Your task to perform on an android device: Search for the cutaway collar shirts in the filter section on the Shopsy app.
Image 0: 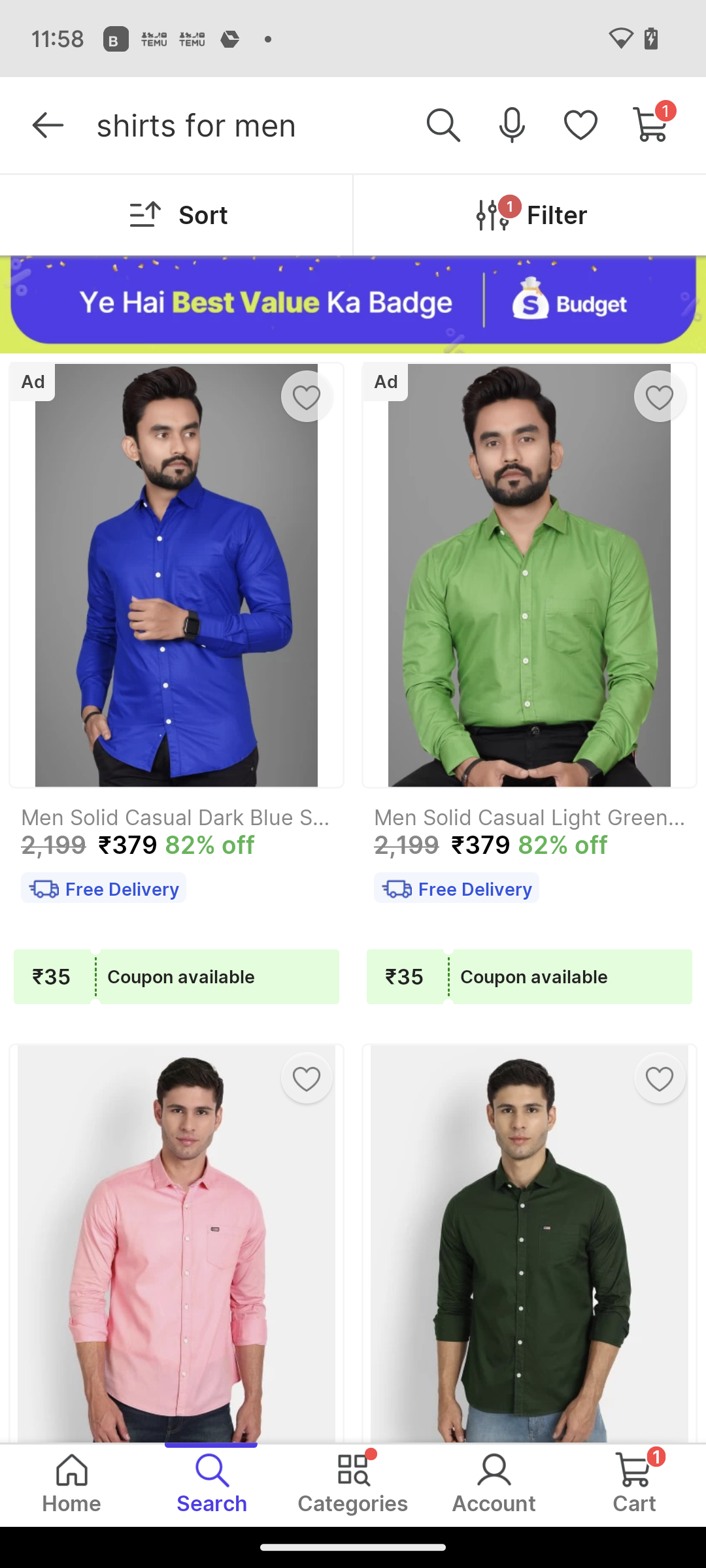
Click on the filter option at the top right of the screen.
Step 0: click (552, 237)
Image 1: 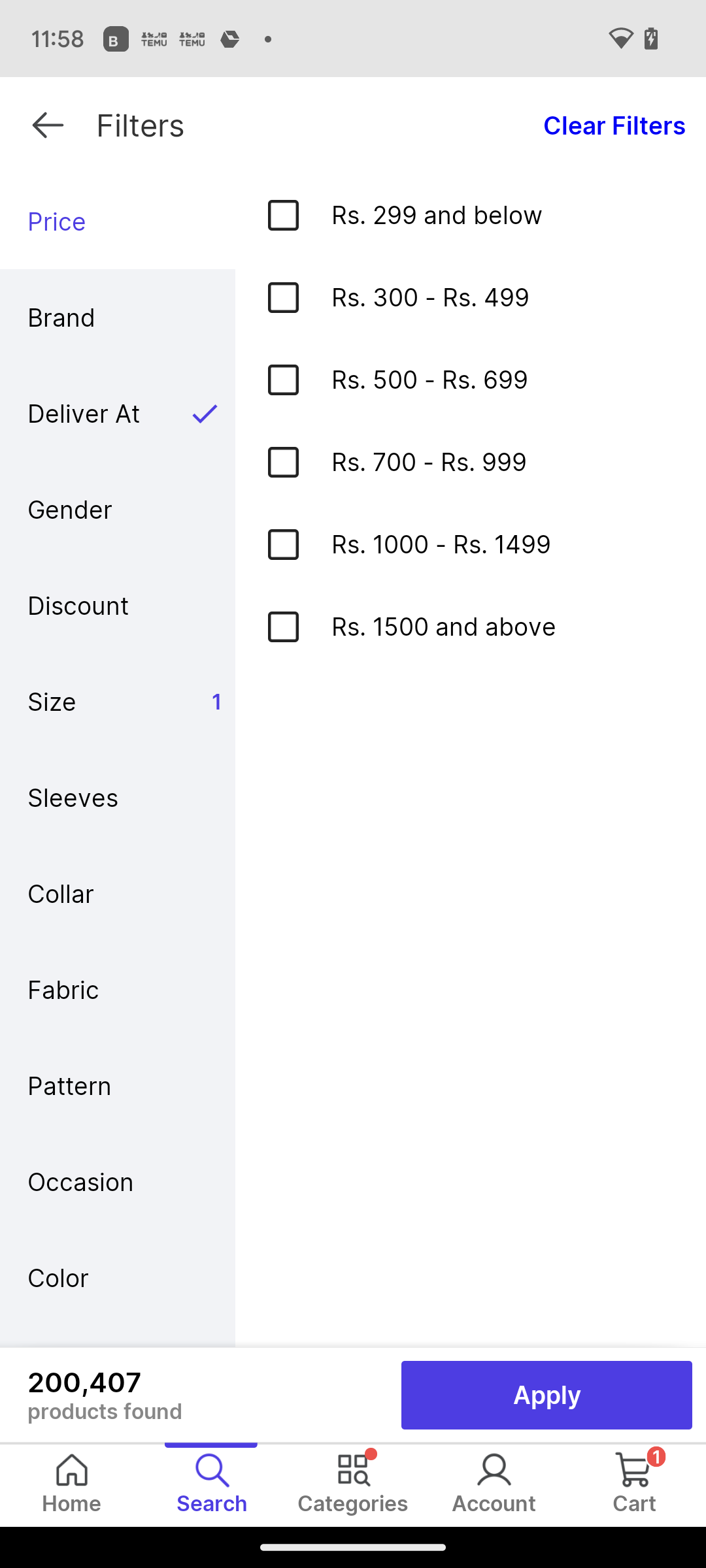
Click on Collar on the left side of the screen.
Step 1: click (117, 893)
Image 2: 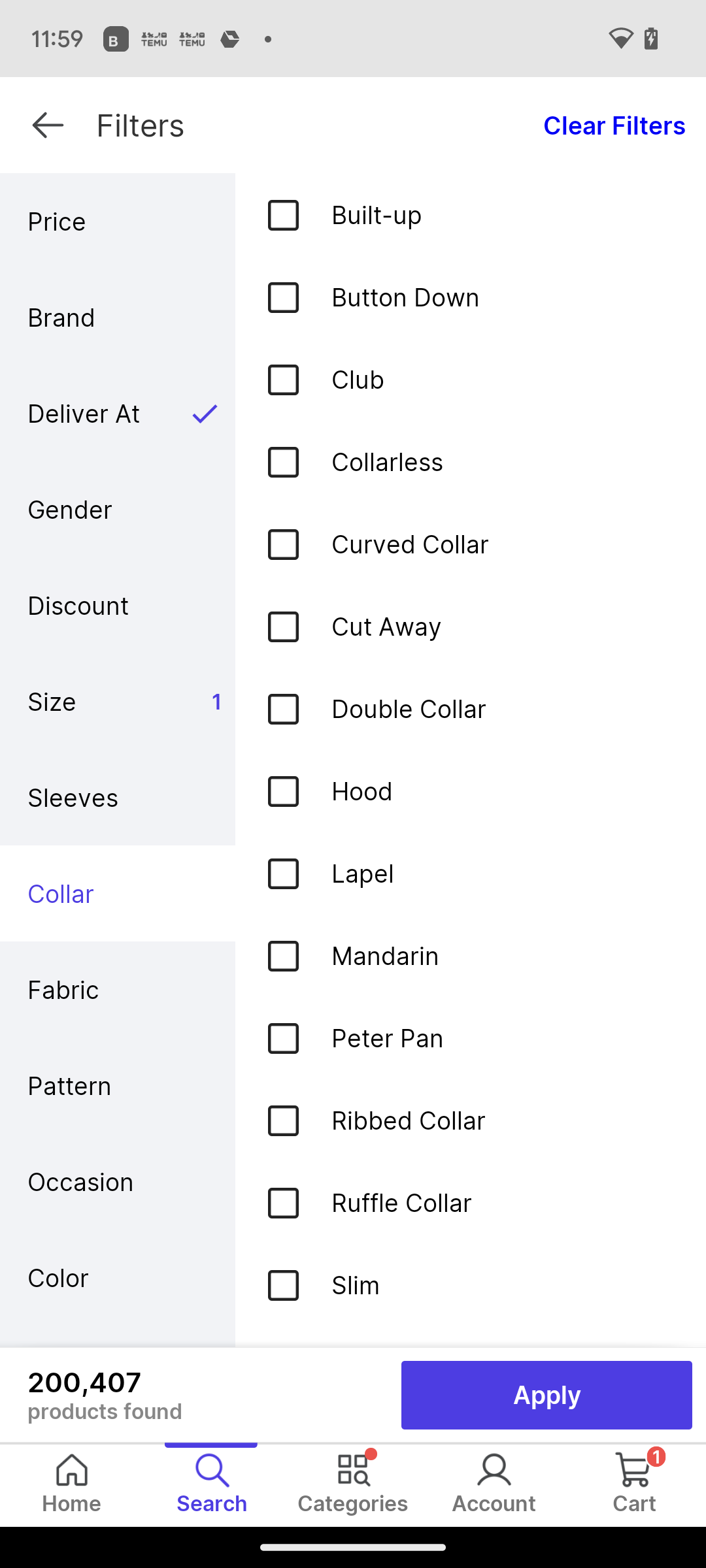
Click on CutAway in the middle of the screen.
Step 2: click (502, 626)
Image 3: 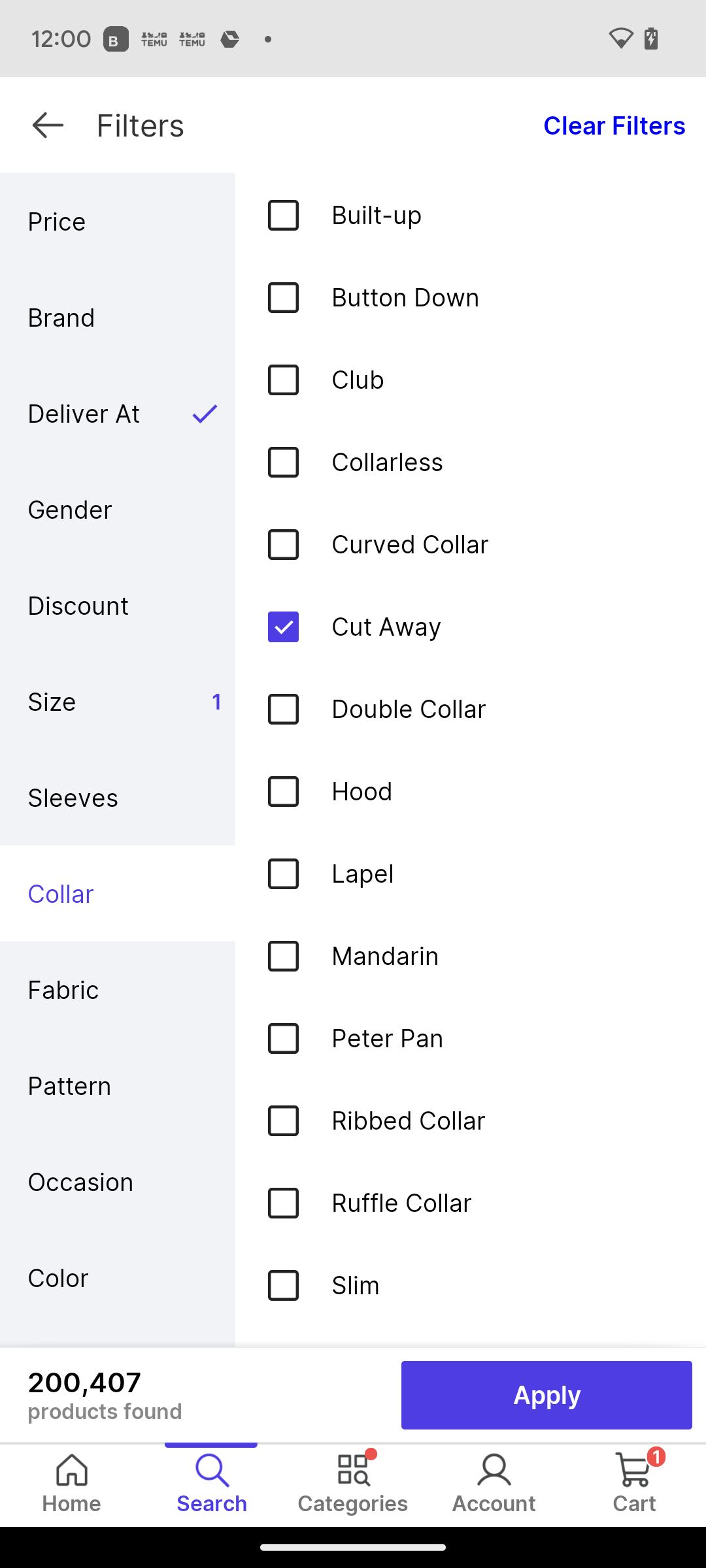
Click on Apply option at the bottom right of the screen.
Step 3: click (547, 1395)